Your task to perform on an android device: Switch to Dtube App and search for how to fold a paper Airplane that flies Far 
Image 0: 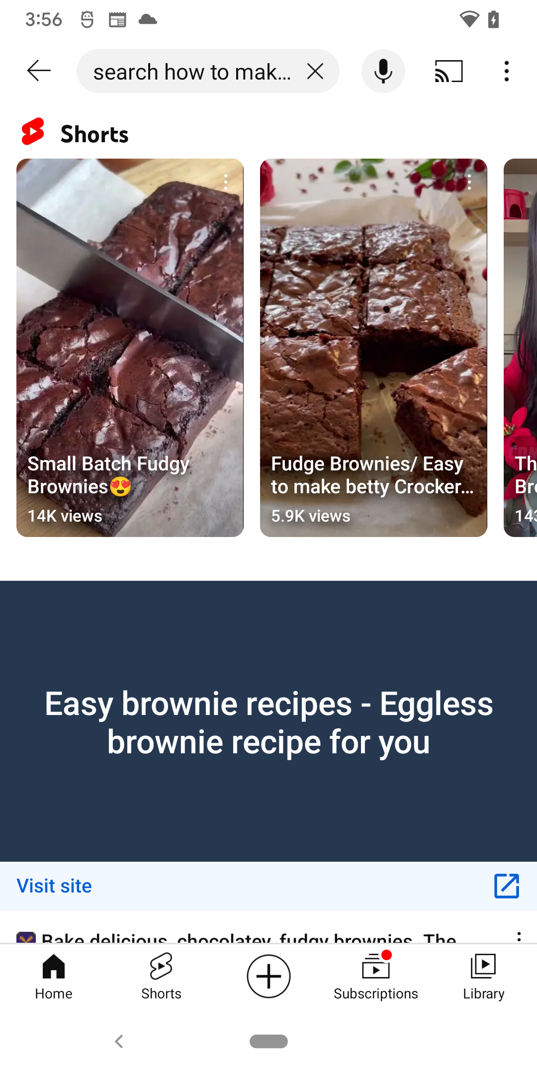
Open DTube App
Step 0: open app "DTube"
Image 1: 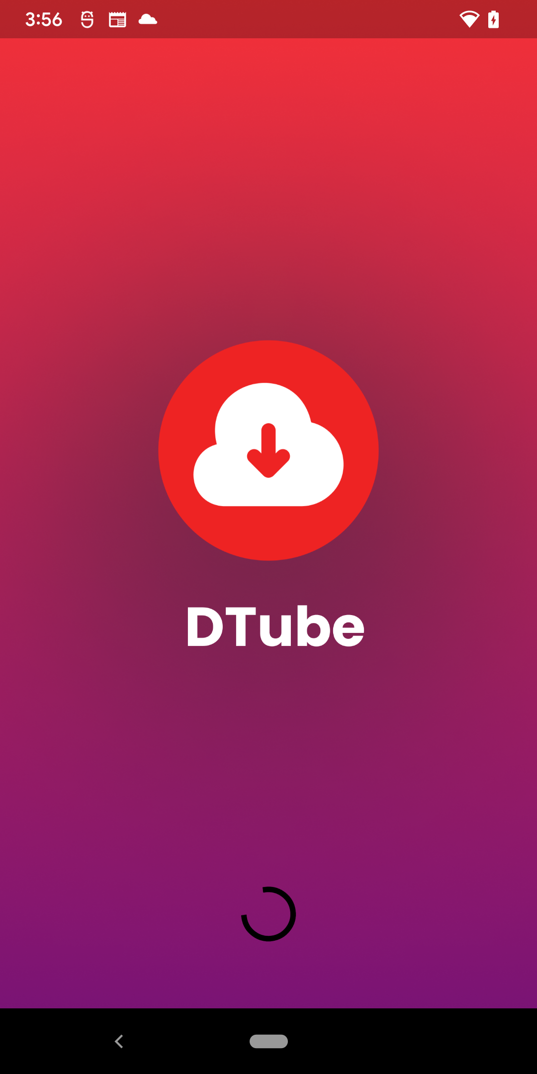
Open DTube App
Step 1: wait
Image 2: 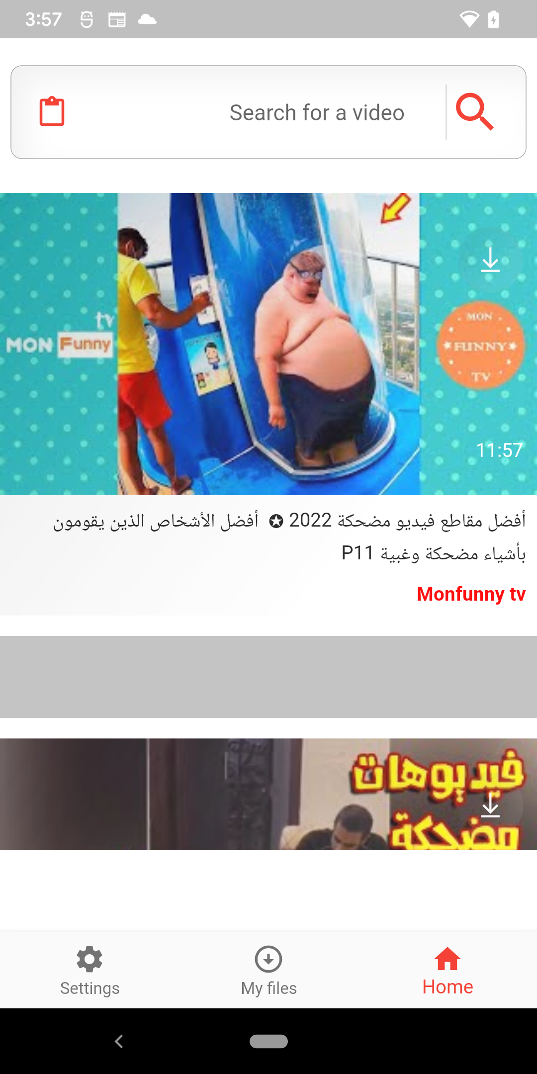
go to the search bar at top of the screen 
Step 2: click (268, 112)
Image 4: 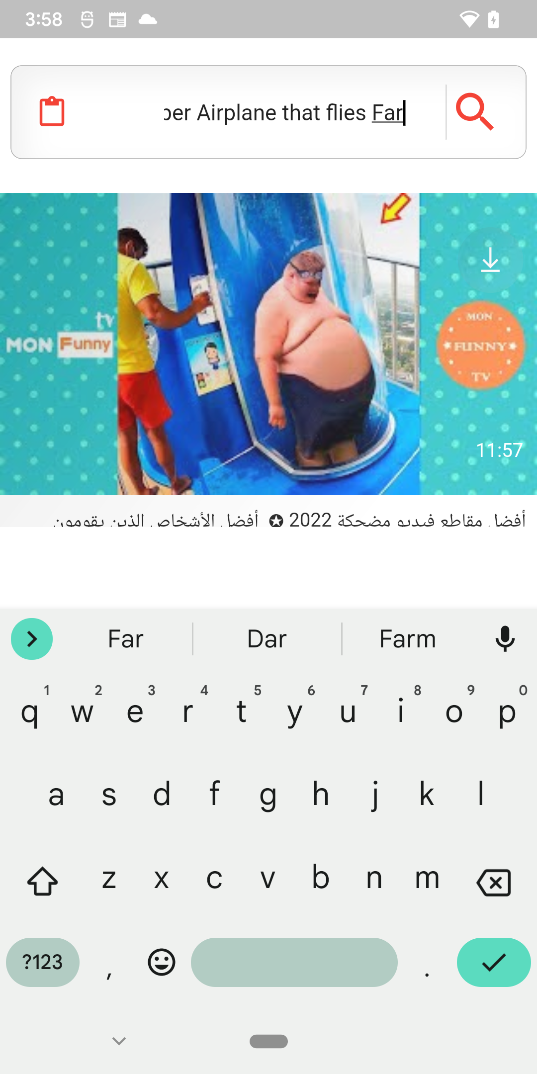
click on the tick button at the bottom right corner of the screen 
Step 4: click (494, 969)